Your task to perform on an android device:  Add Expenses for shopping 200 INR spent on clothes & Shoes.
Image 0: 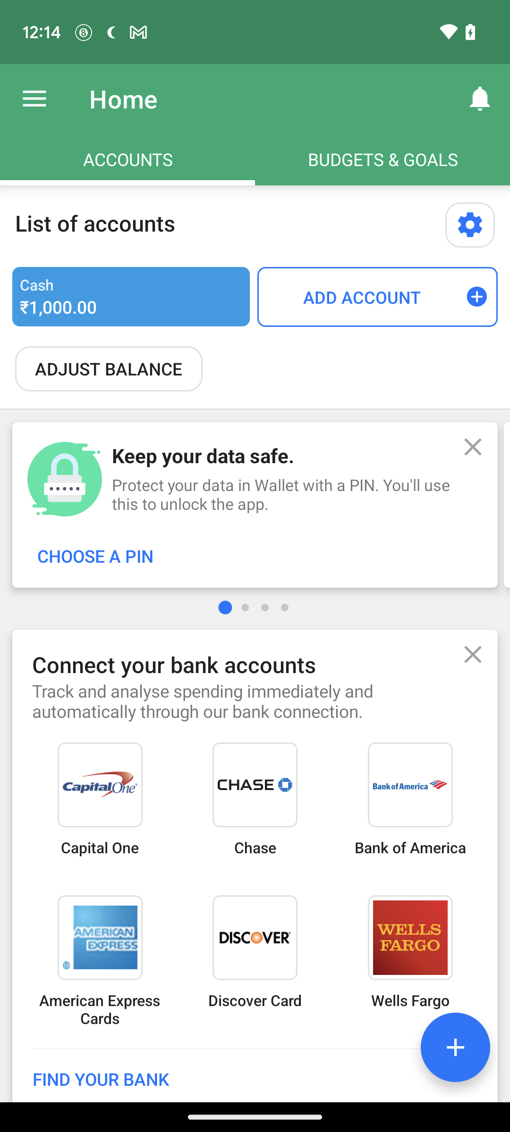
Click on the add icon at the bottom right corner of the screen
Step 0: click (449, 1050)
Image 1: 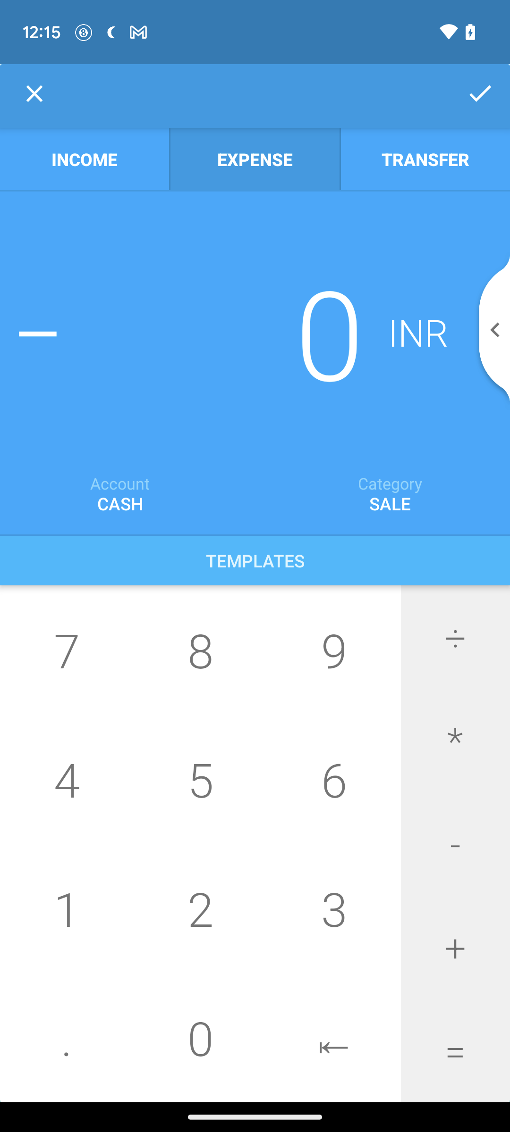
Click on 2 below 5
Step 1: click (187, 910)
Image 2: 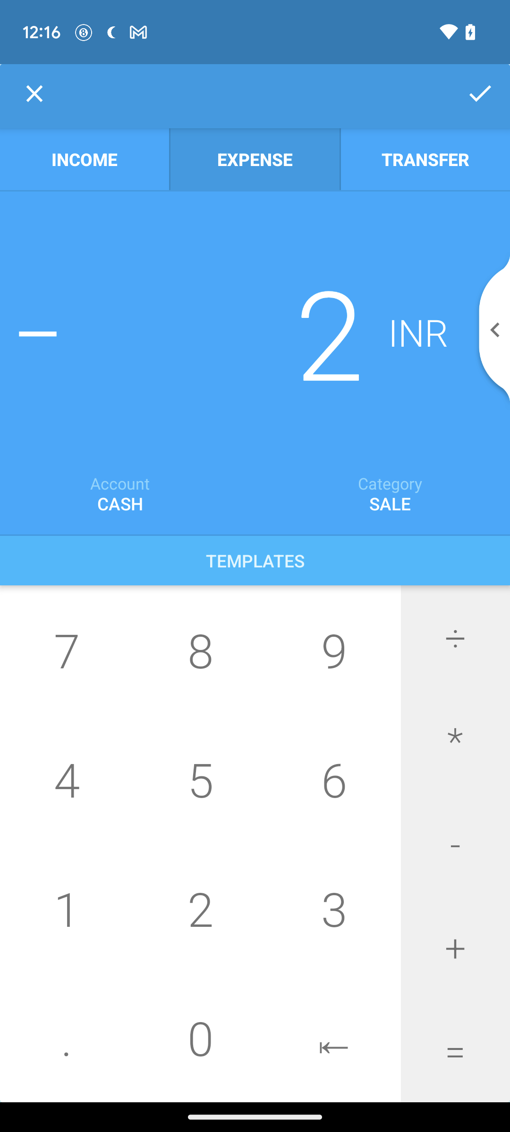
Click on 0
Step 2: click (206, 1050)
Image 3: 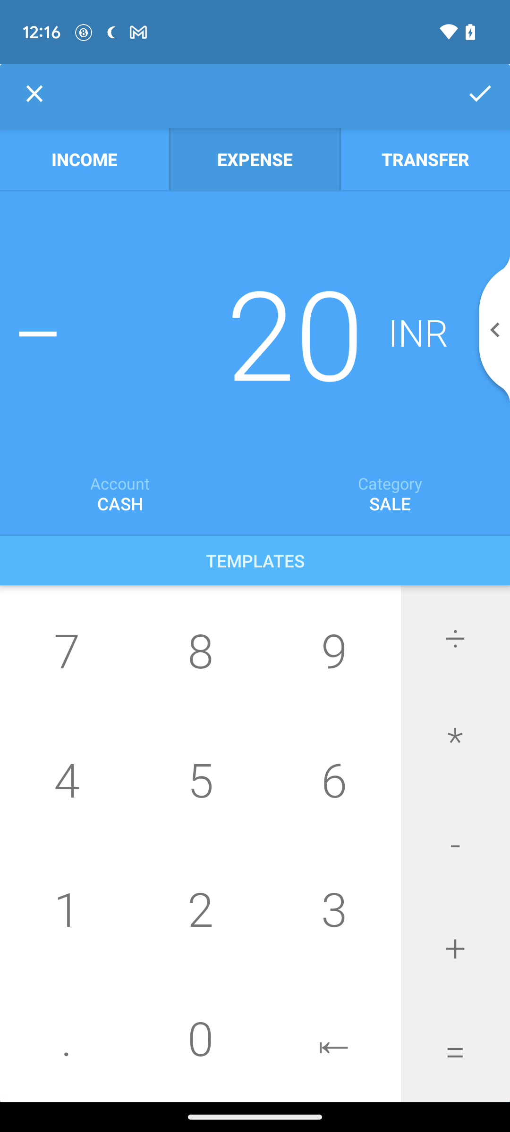
Click on 0
Step 3: click (199, 1047)
Image 4: 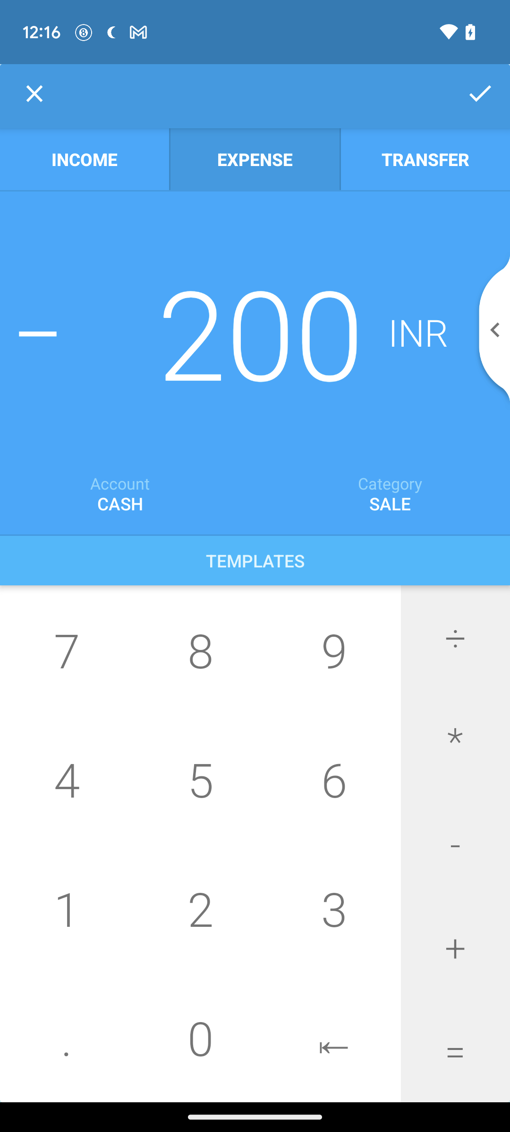
Click on the category option on the right side of the screen in front of Account
Step 4: click (390, 483)
Image 5: 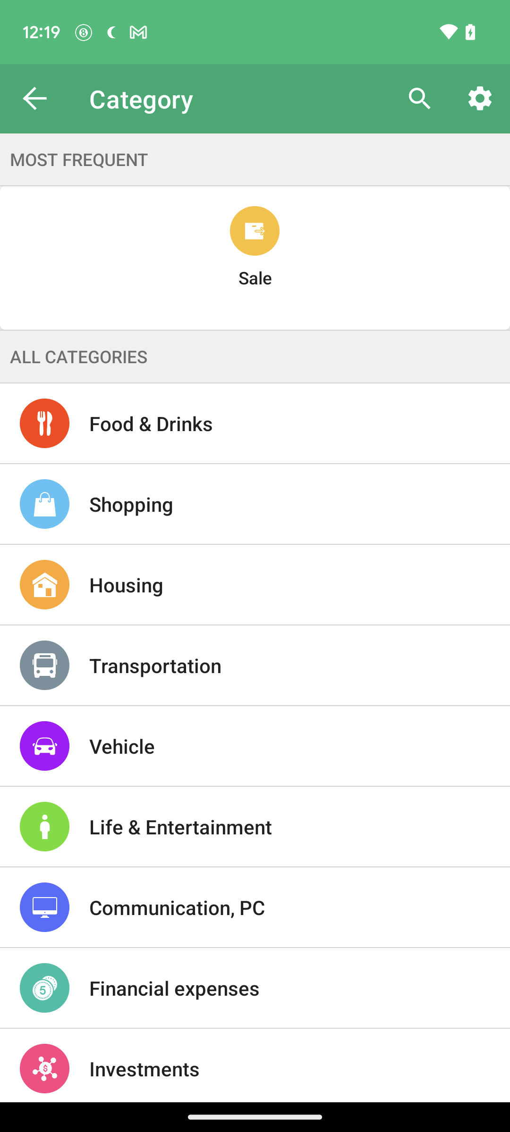
Click on the Shopping Option at the left side of the screen below the Food & Drinks option
Step 5: click (131, 504)
Image 6: 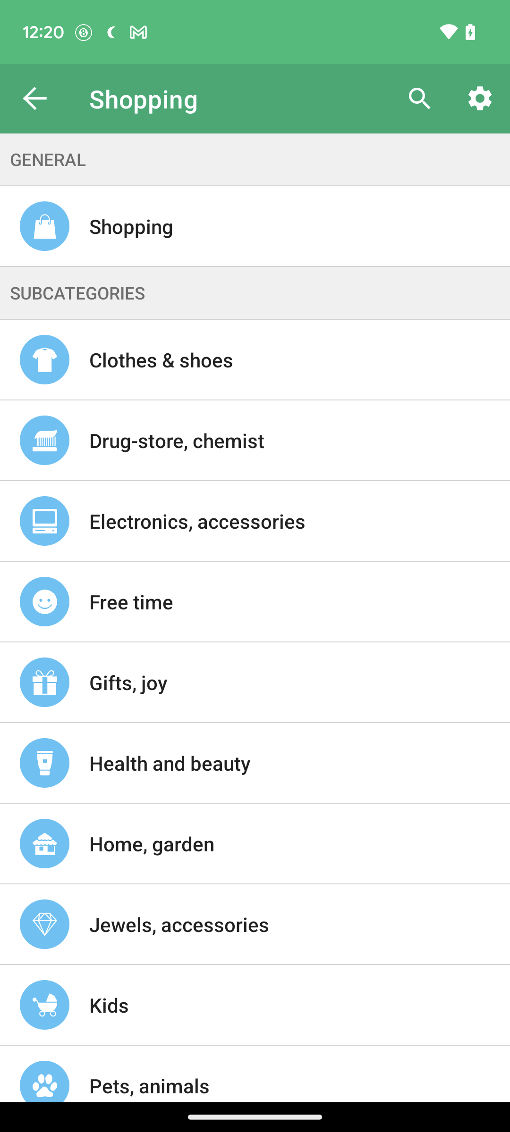
Click on the Clothing & Shoes option on the left side of the screen Below Subcategories option
Step 6: click (161, 359)
Image 7: 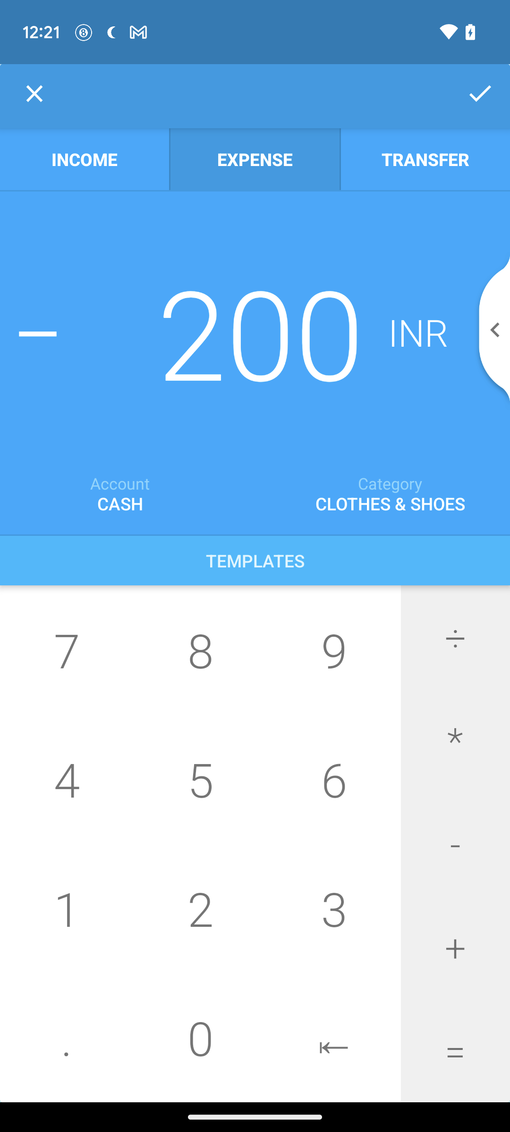
Click on the tick mark icon at the top right corner of the screen
Step 7: click (480, 93)